Your task to perform on an android device: I'd want to use the Voice Recorder app & start recording my child's voice.
Image 0: 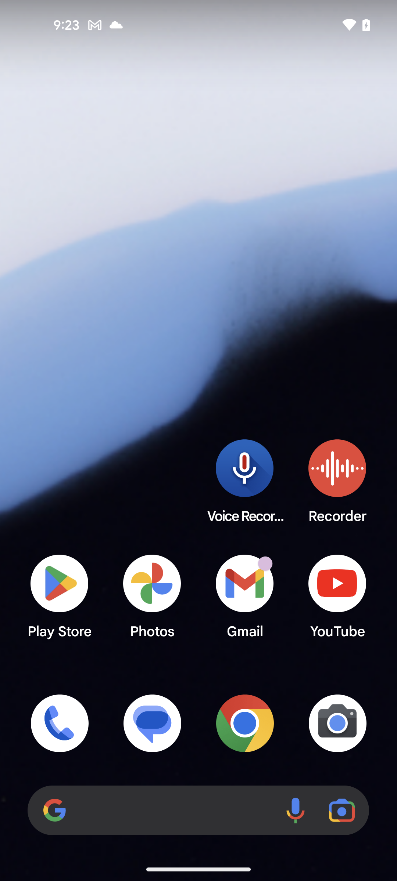
open the Voice Recorder app
Step 0: open app "Voice Recorder"
Image 1: 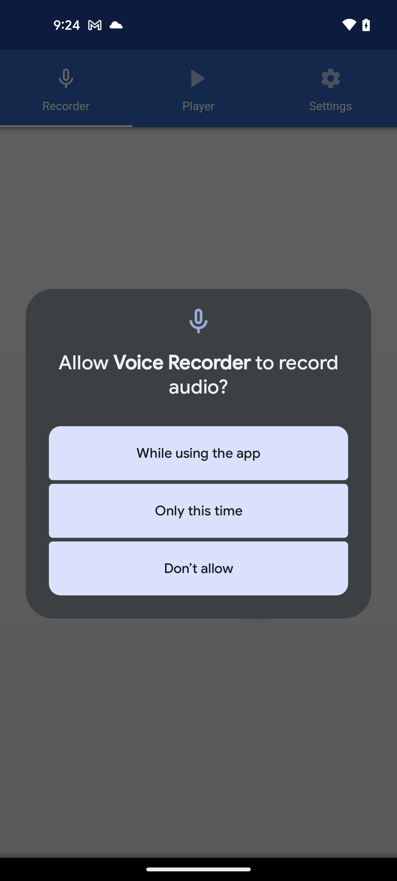
click on While using the app option
Step 1: click (198, 453)
Image 3: 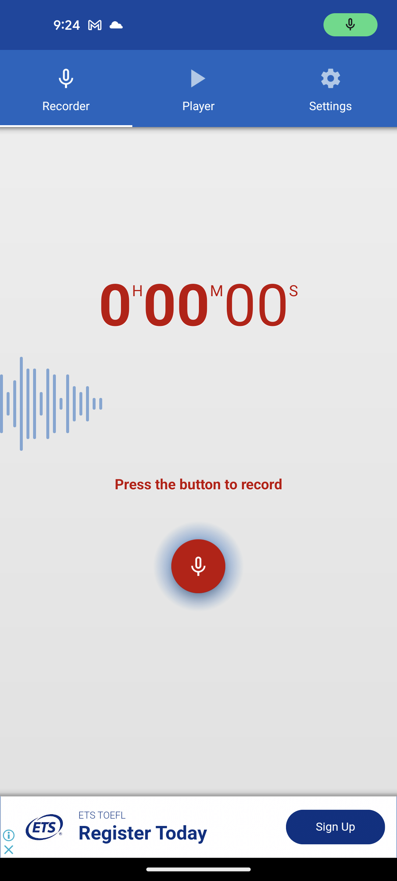
click on the mic icon button to start recording
Step 3: click (198, 566)
Image 4: 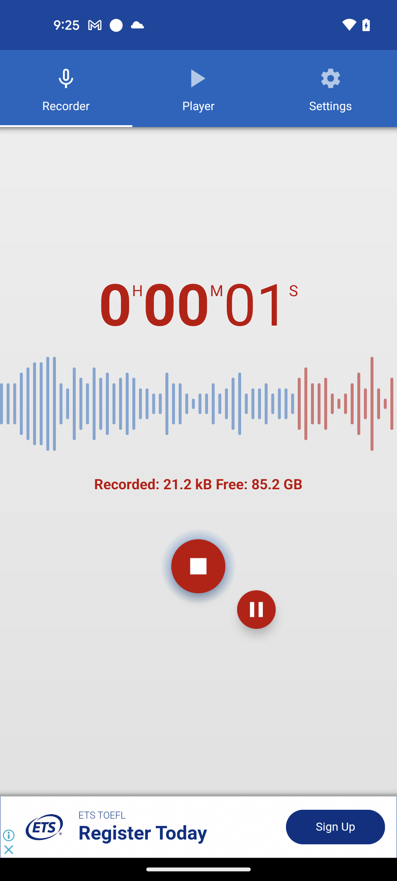
click on the mic icon button to start recording
Step 4: wait
Image 5: 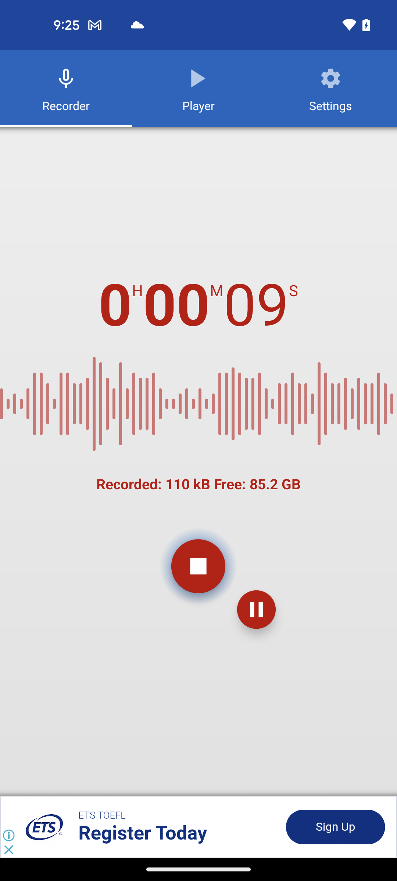
click on the mic icon button to start recording
Step 5: wait
Image 6: 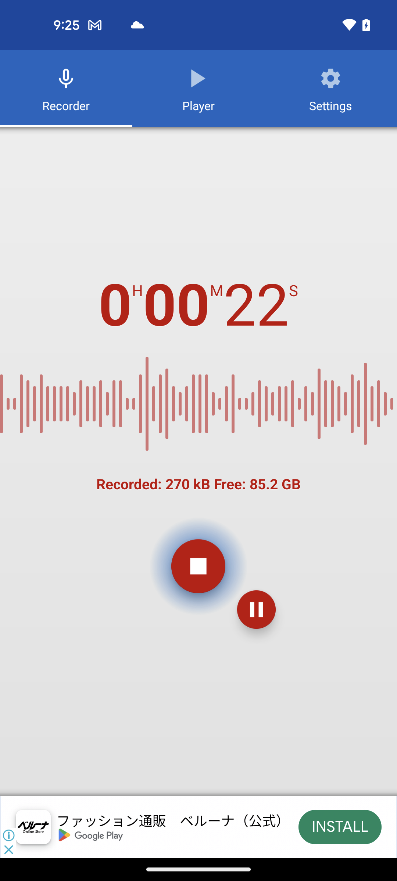
click on the mic icon button to start recording
Step 6: wait
Image 7: 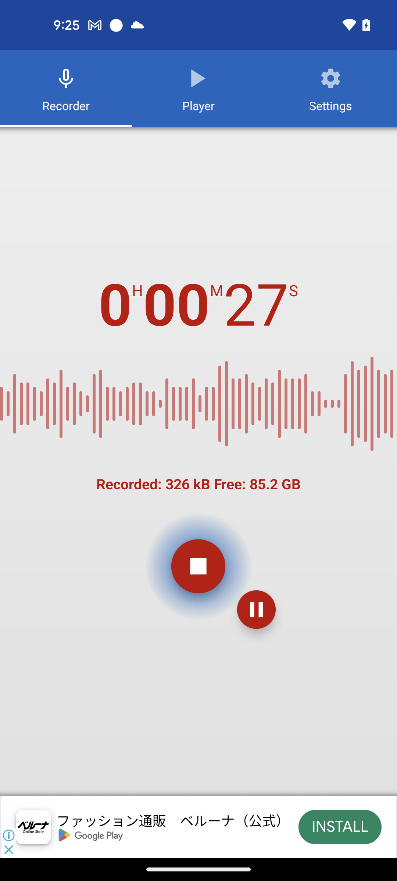
click on the mic icon button to start recording
Step 7: wait
Image 8: 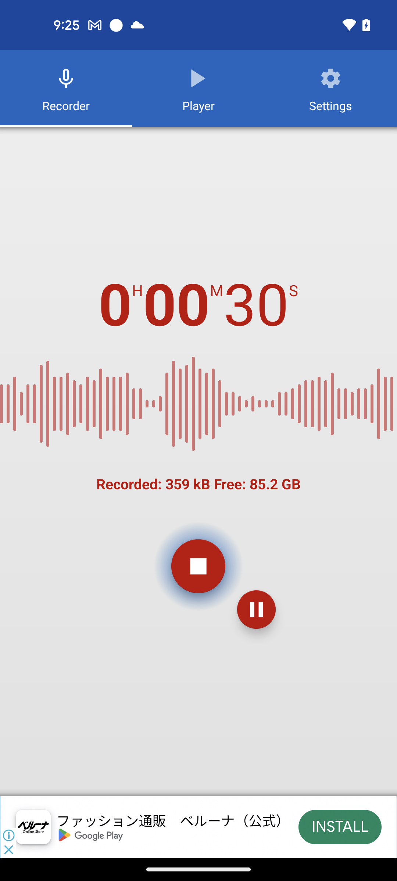
click on the stop button
Step 8: click (198, 566)